Your task to perform on an android device: Search for Traditional Welsh Recipes file in the mobidrive app as i have to cook dinner today.
Image 0: 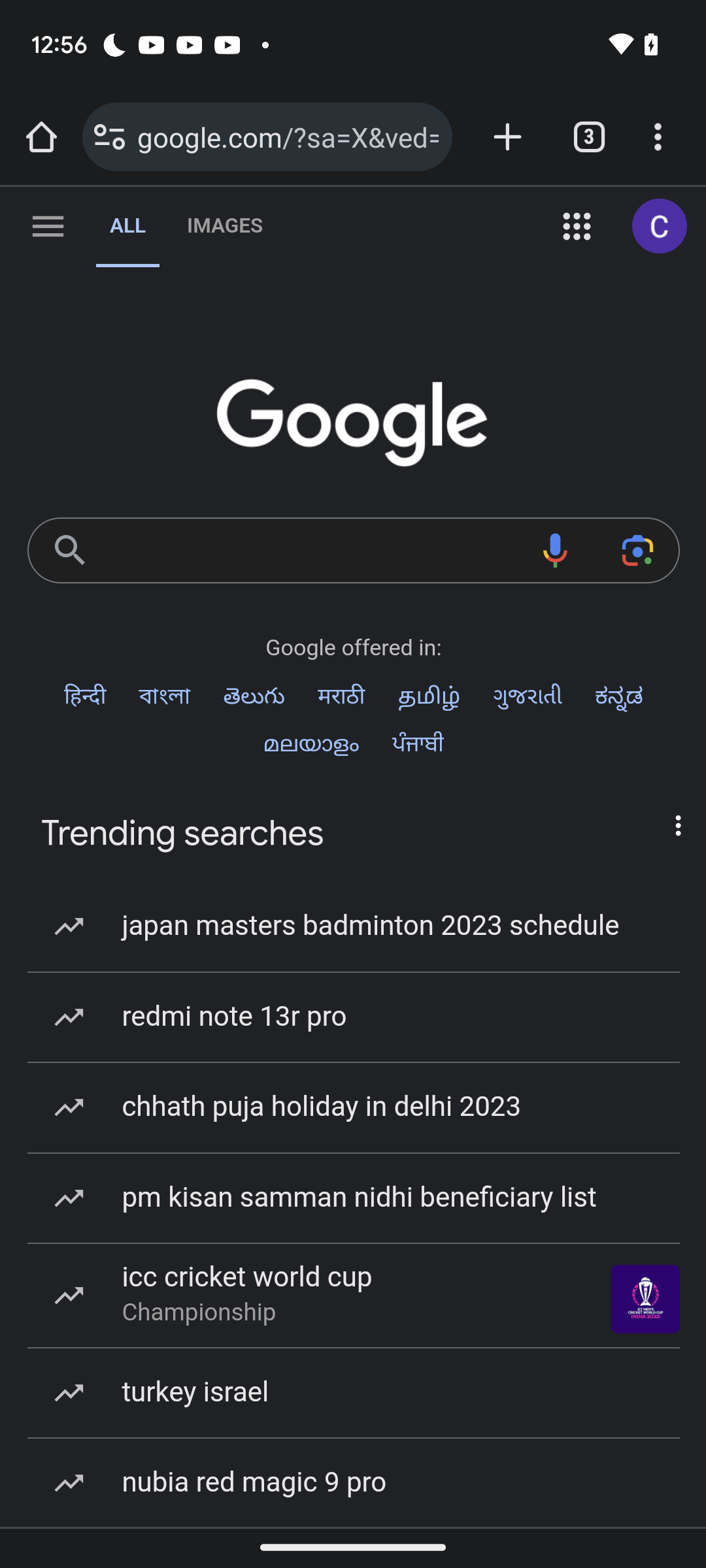
Open mobidrive app
Step 0: open app "MobiDrive"
Image 1: 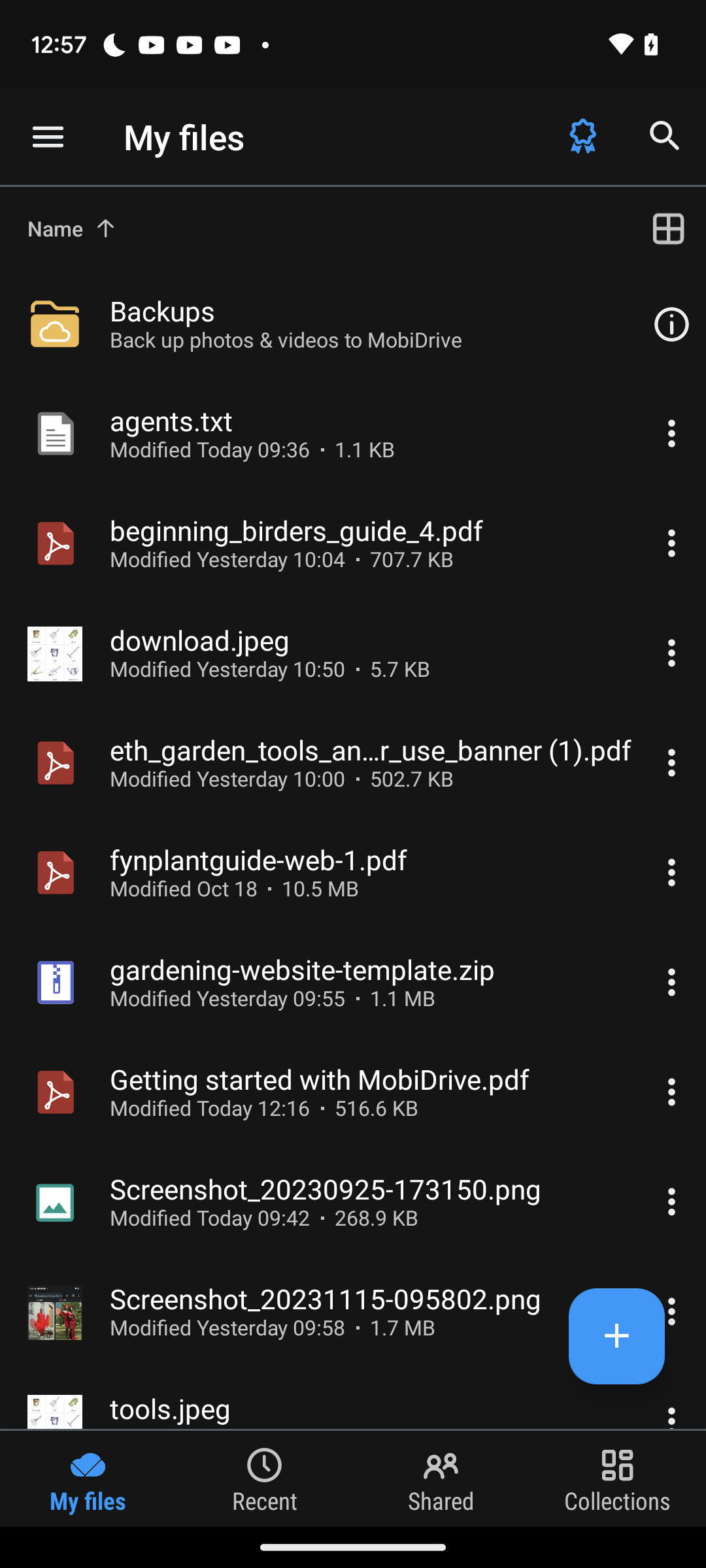
Click on the search icon at the top right of the screen
Step 1: click (664, 137)
Image 2: 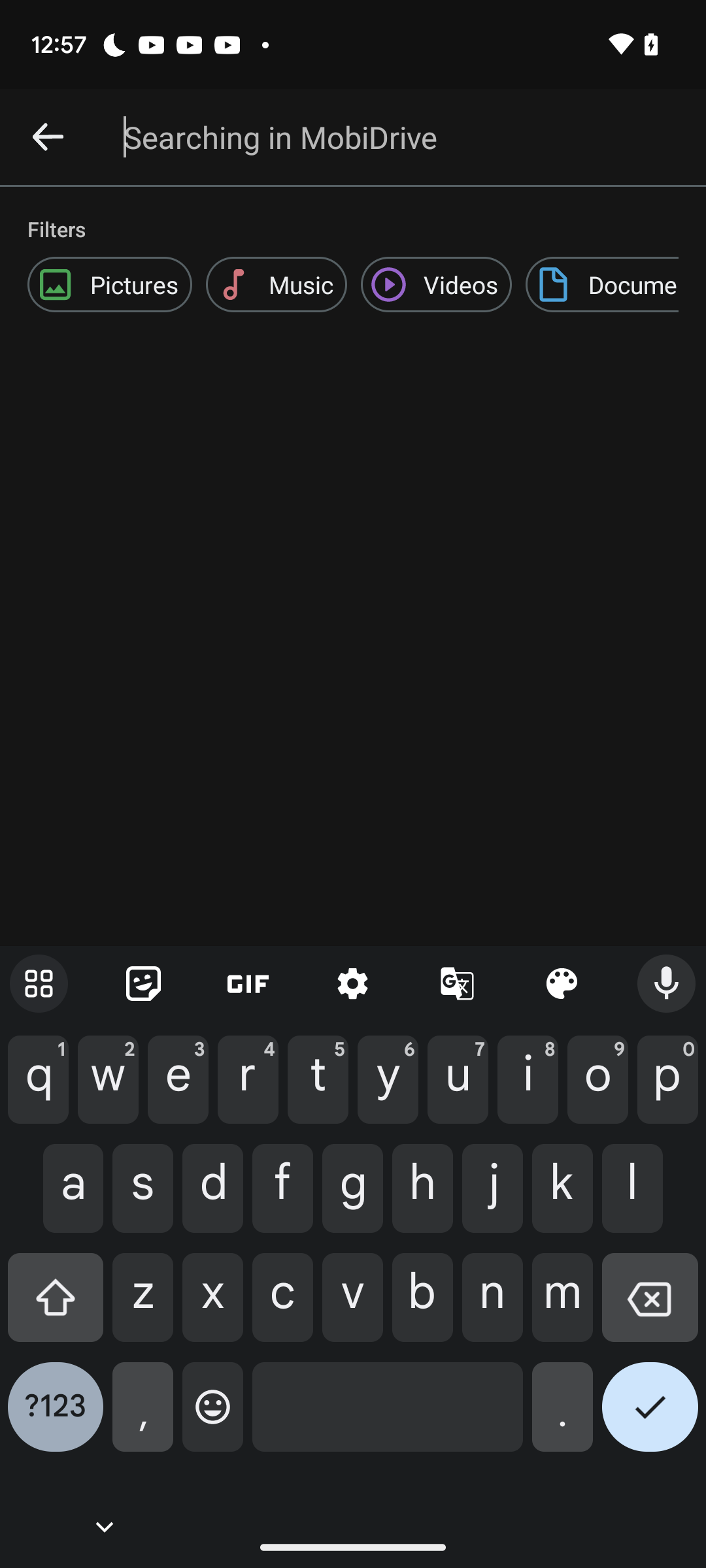
Enter Traditional Welsh Recipes in the search textbox
Step 2: type "Traditional Welsh Recipes"
Image 3: 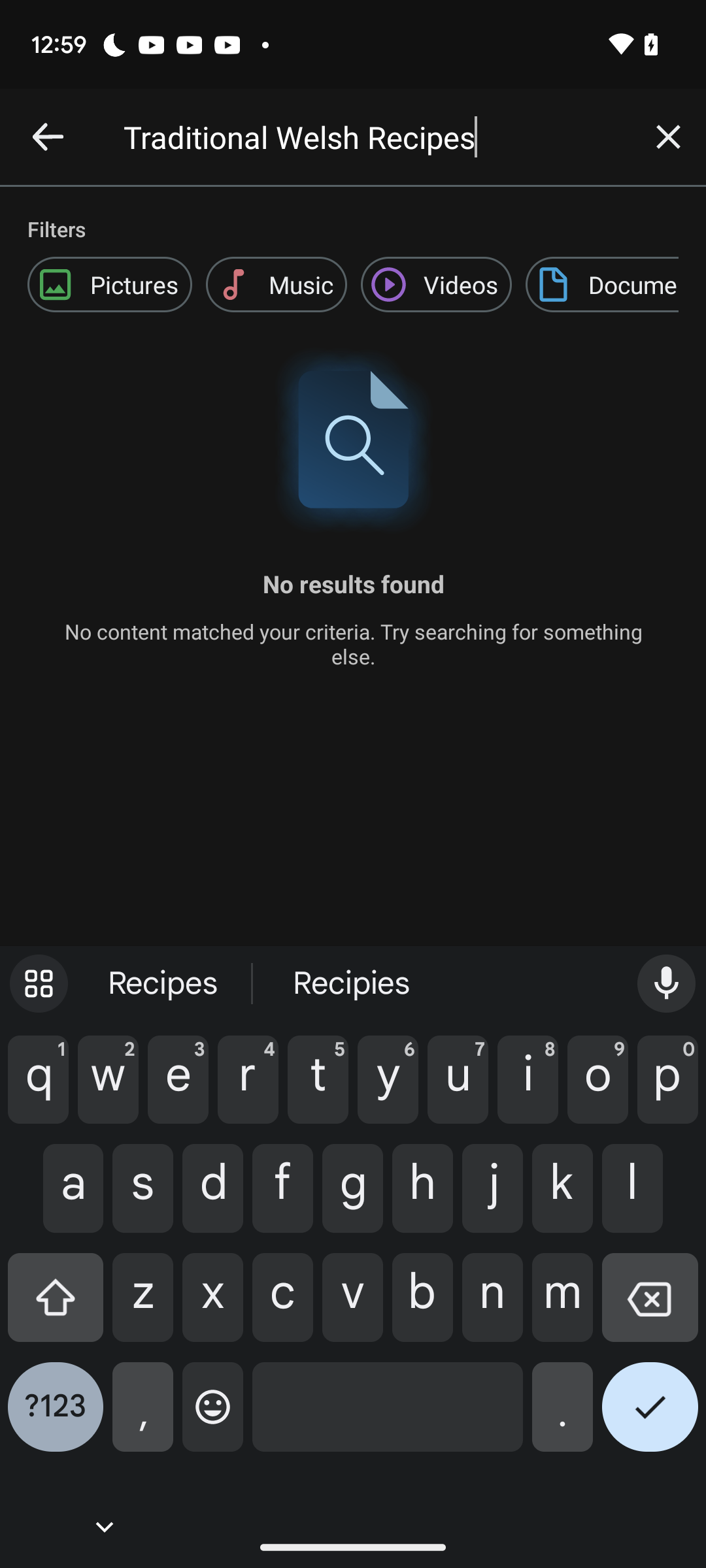
Enter Traditional Welsh Recipes in the search textbox
Step 3: wait